Your task to perform on an android device: Open an existing Birthday Invitation docs file in the Word Office app.
Image 0: 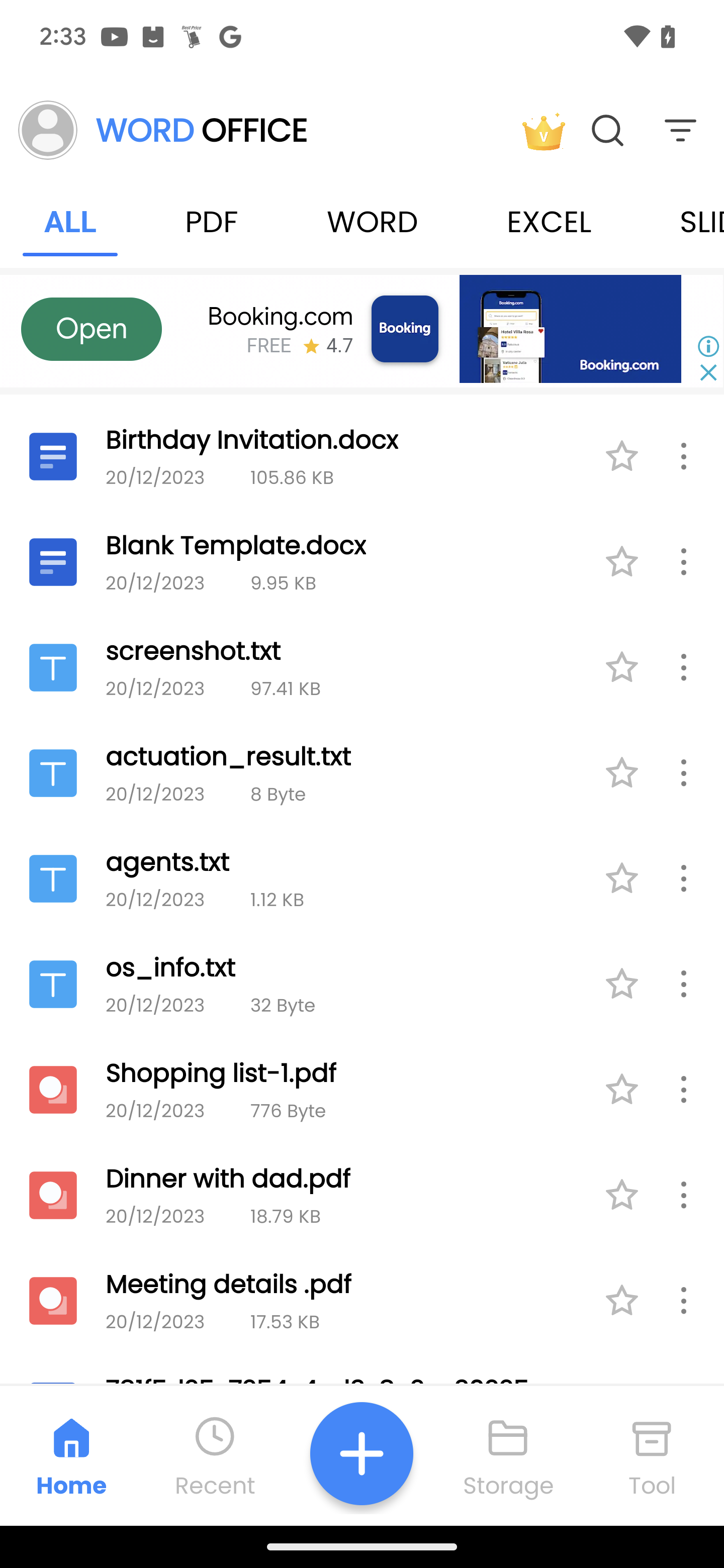
Click on the Birthday Invitation Docx to open the file
Step 0: click (277, 458)
Image 1: 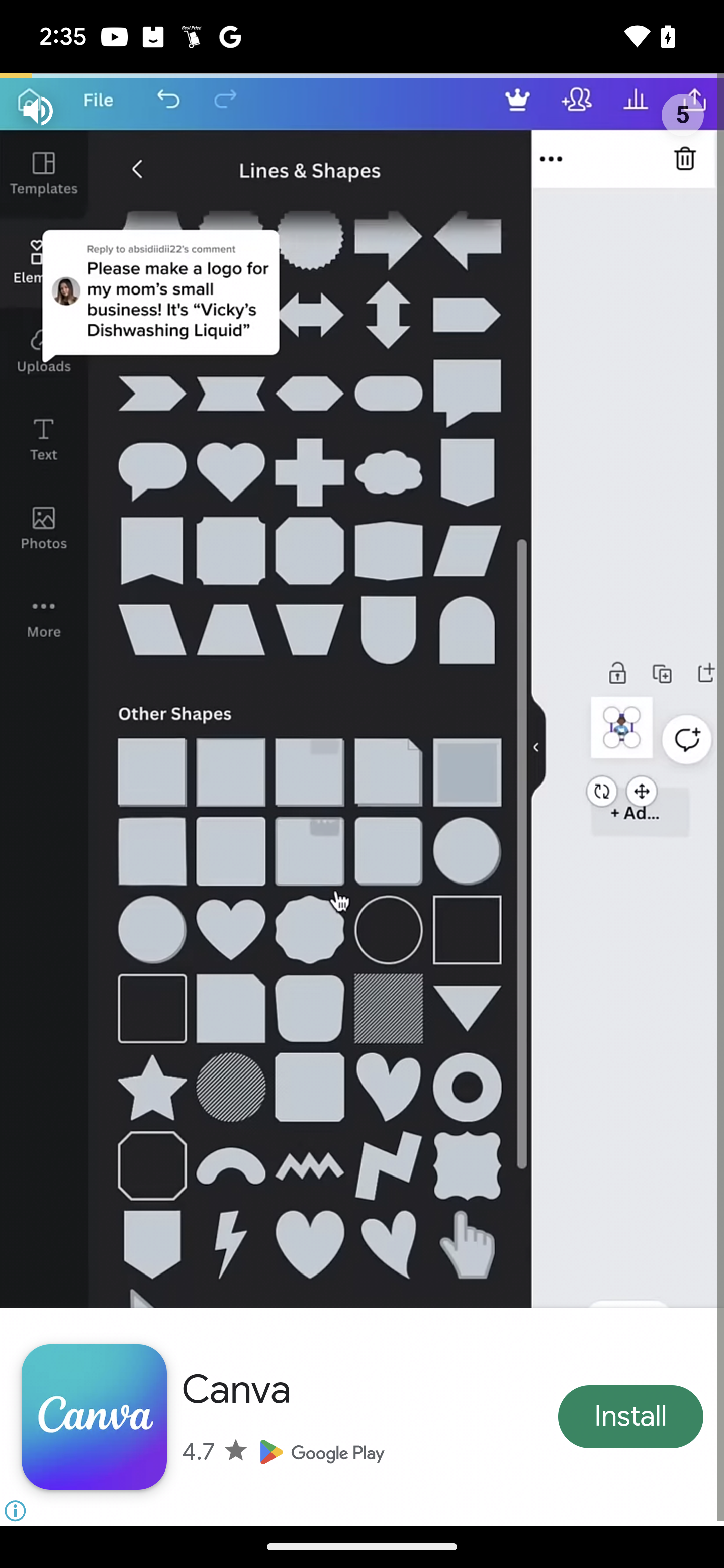
Click on the Birthday Invitation Docx to open the file
Step 1: wait